Your task to perform on an android device: Open the Evernote app and Make a new note with the title Swimming Class and enter about swimming class in the notes body 
Image 0: 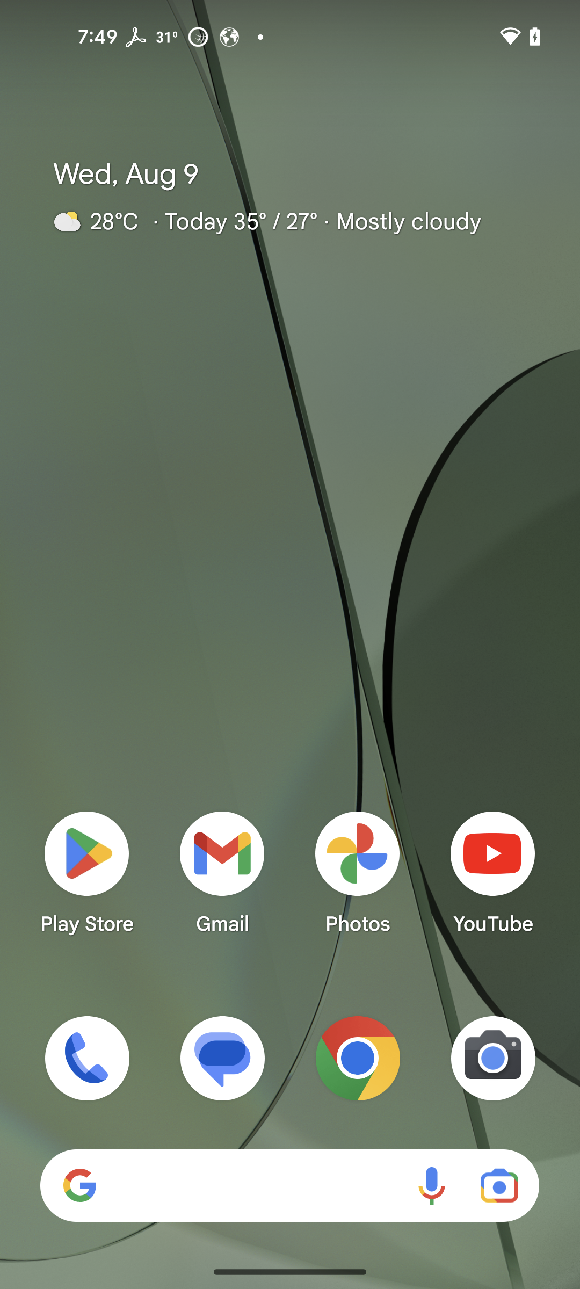
Open the Evernote app
Step 0: open app "Evernote"
Image 1: 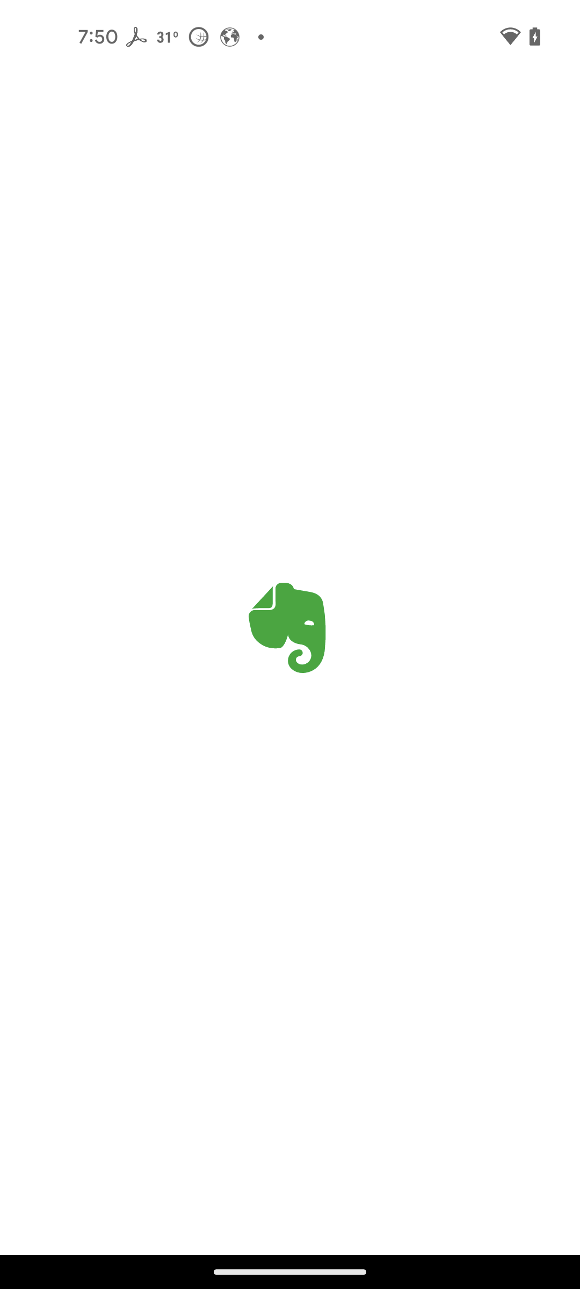
Open the Evernote app
Step 1: wait
Image 2: 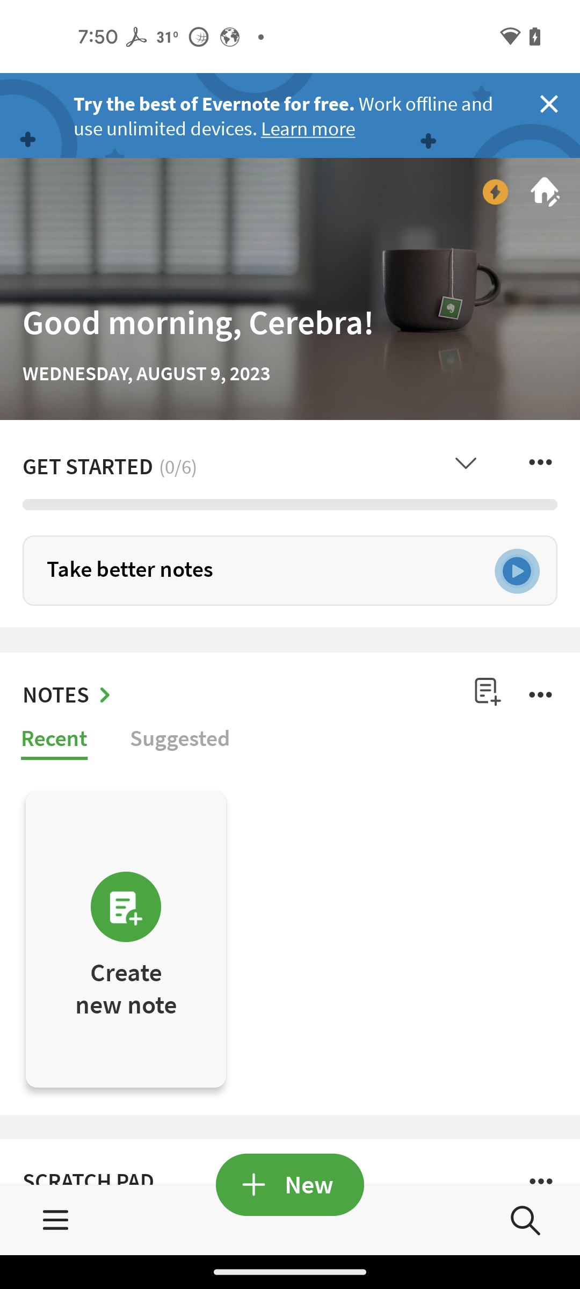
click on create new note
Step 2: click (302, 1184)
Image 3: 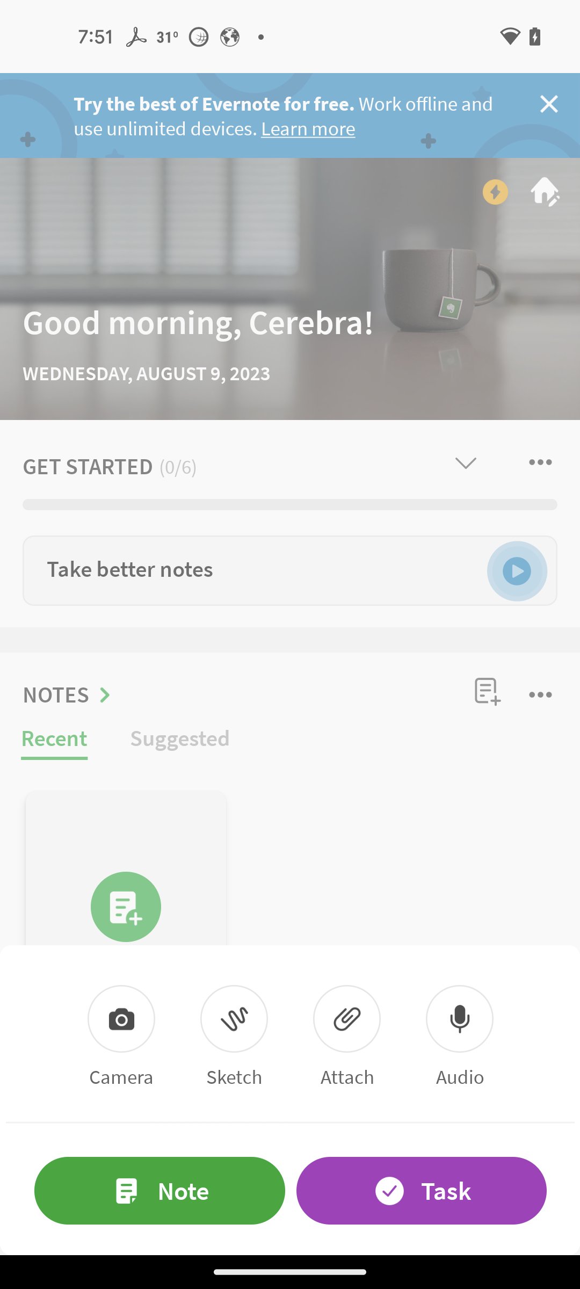
click on Note
Step 3: click (183, 1191)
Image 4: 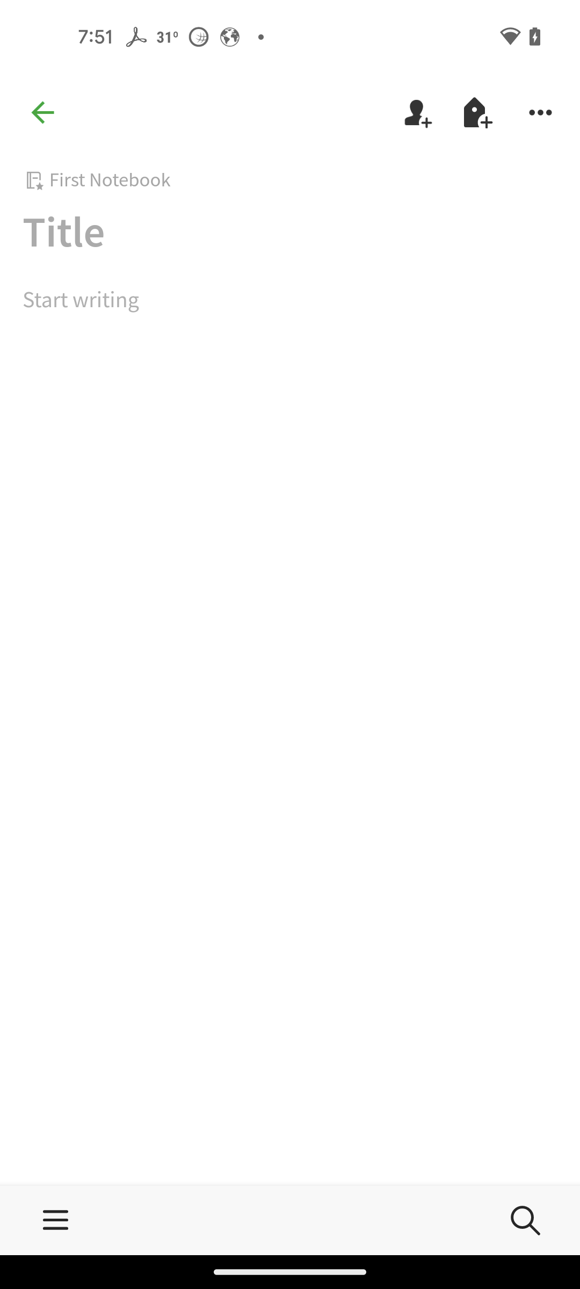
click on the title
Step 4: click (291, 235)
Image 5: 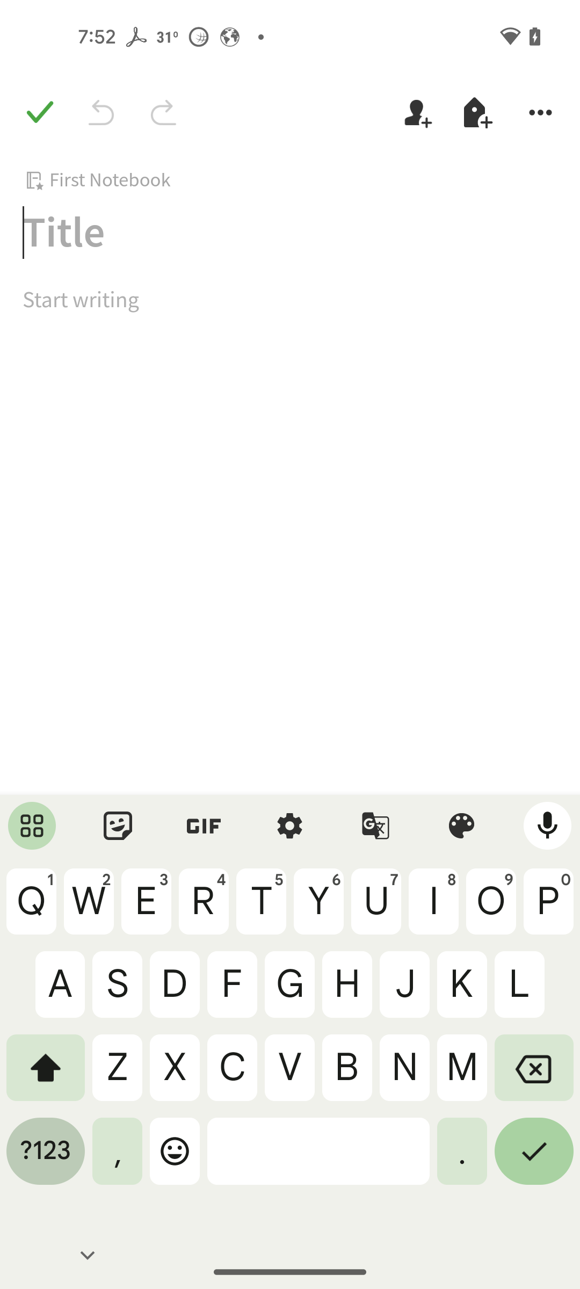
enter title swimming class
Step 5: type "swimming class"
Image 6: 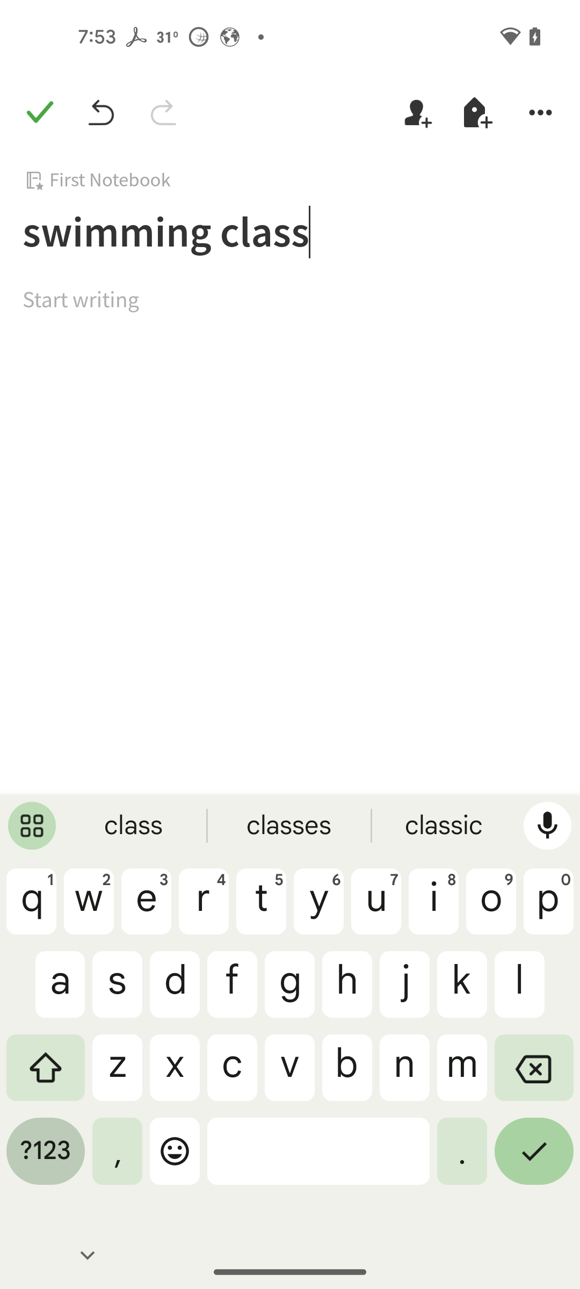
click on note body
Step 6: click (100, 322)
Image 7: 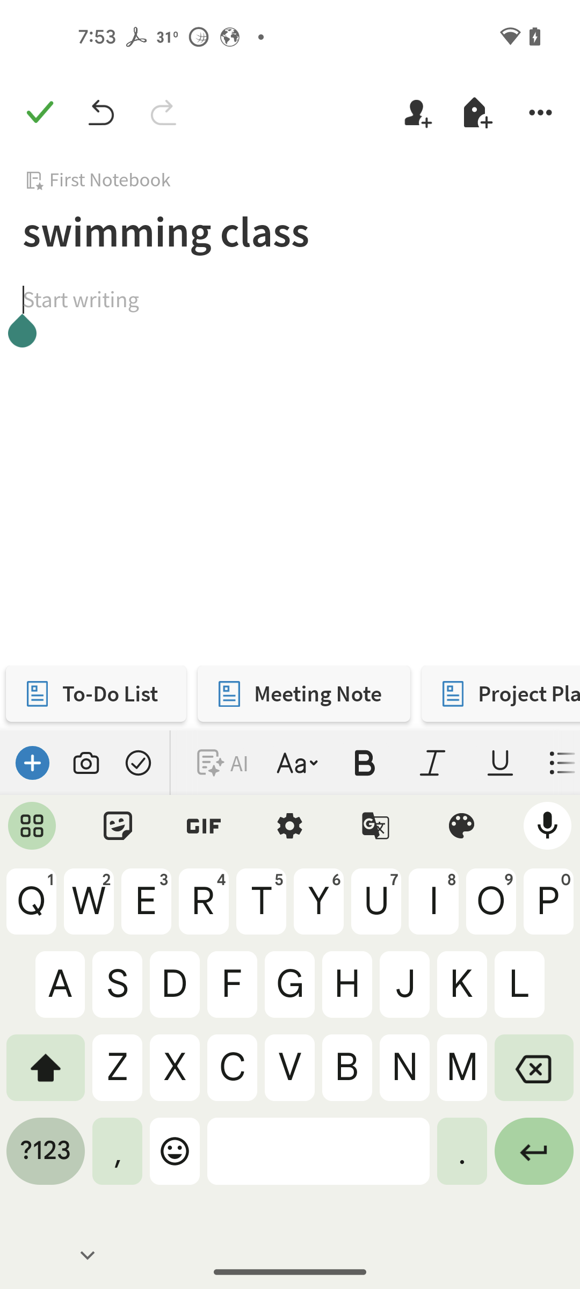
entering the swimming class is going to be held on 10 august
Step 7: type "the swimming class is going to be held on 10 august"
Image 8: 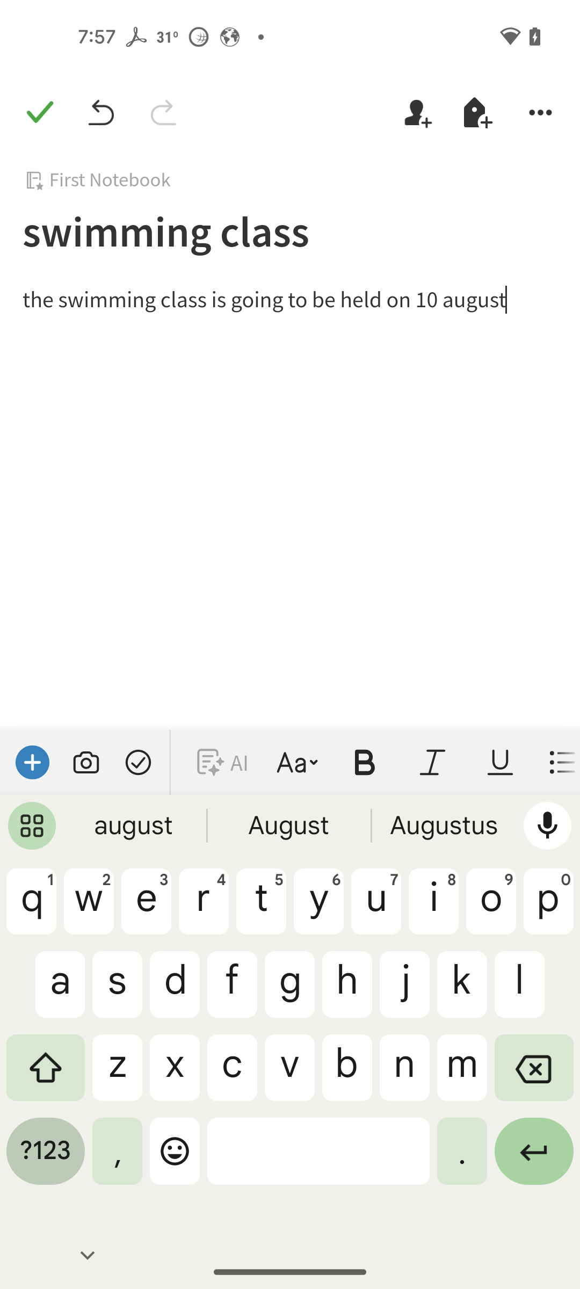
click on tick icon
Step 8: click (39, 112)